Your task to perform on an android device: I want to search for the text "palpitating" on the current page .
Image 0: 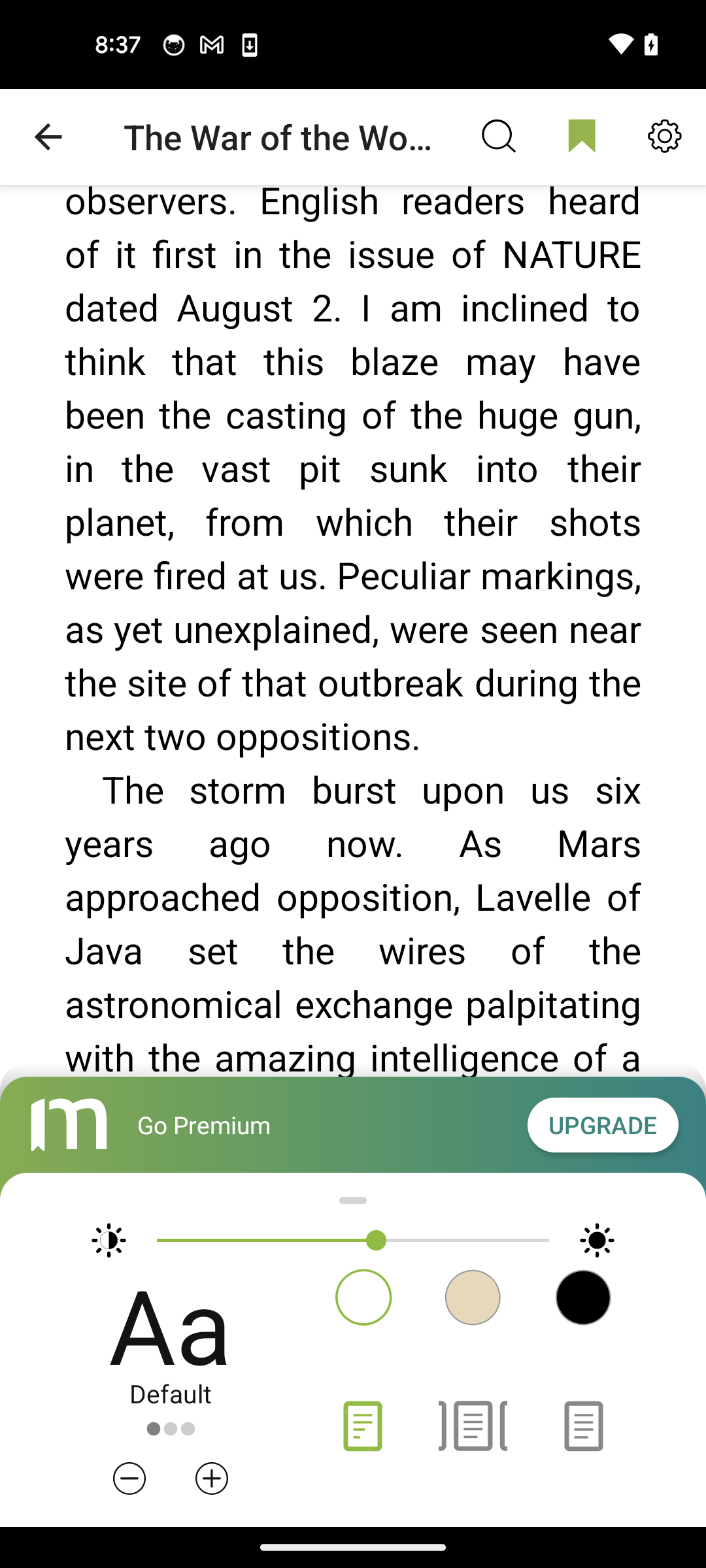
Tap on the search icon at the top of the screen
Step 0: click (498, 137)
Image 1: 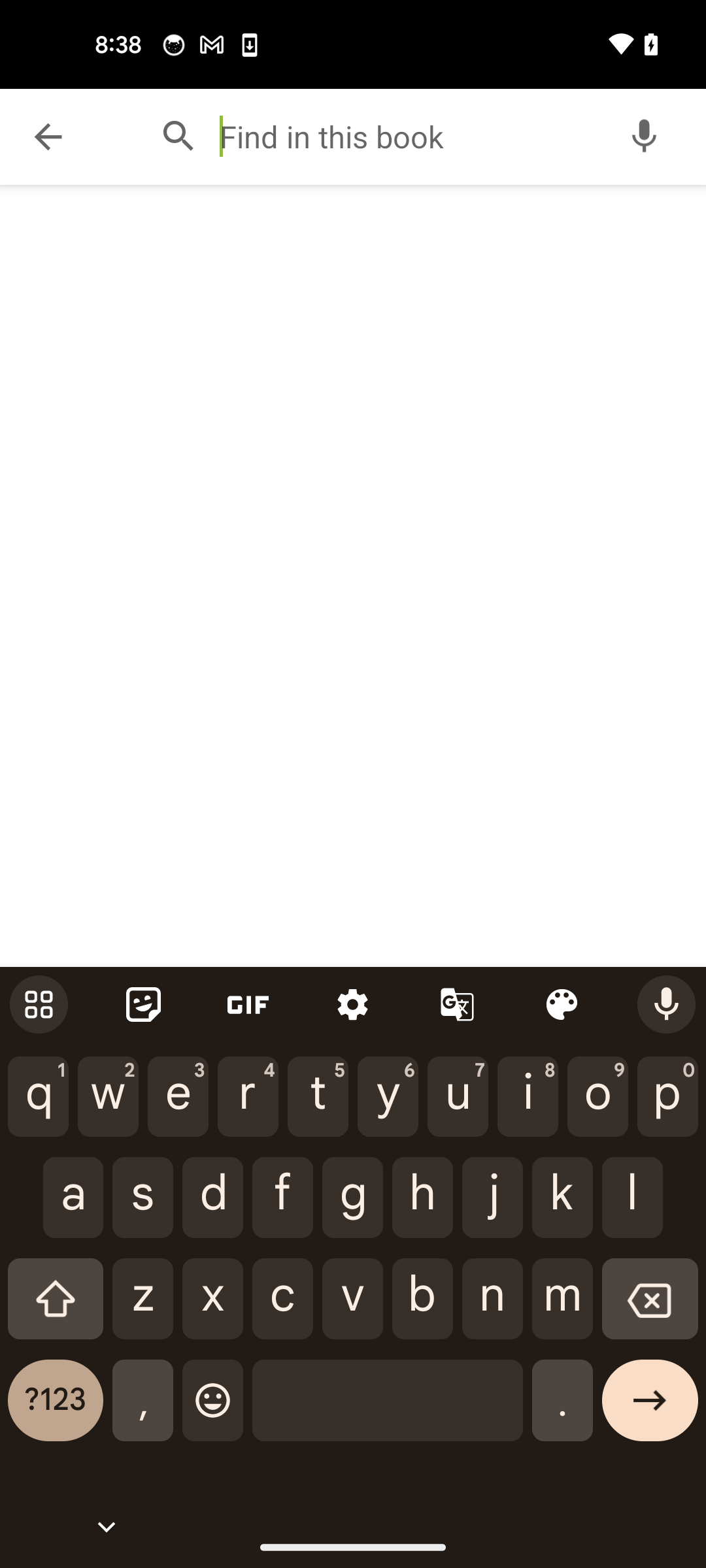
Search for the text palpitating
Step 1: type "palpitating"
Image 2: 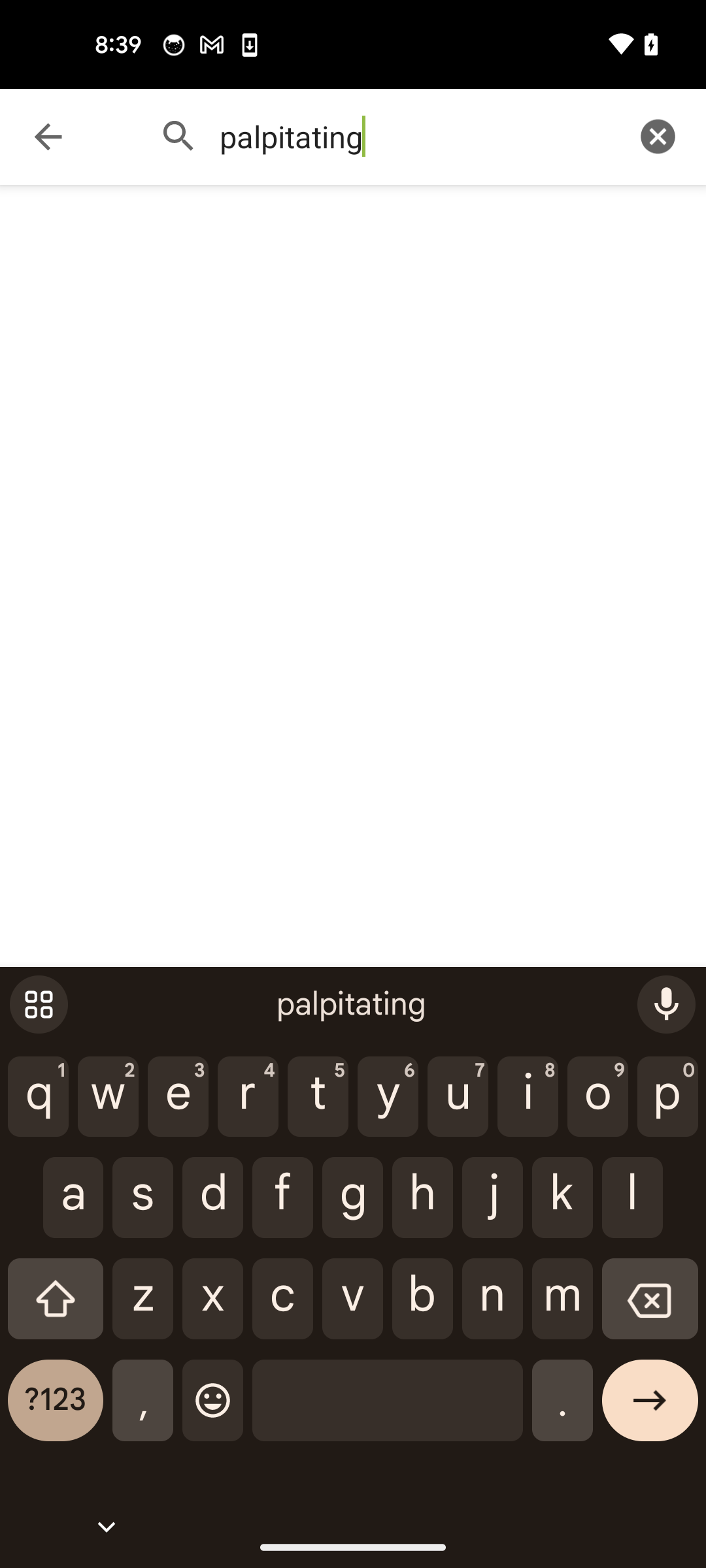
Tap on the right arrow icon button at the bottom right corner of the screen
Step 2: click (650, 1410)